Your task to perform on an android device: View locks on the Flipkart app so that I can buy it.
Image 0: 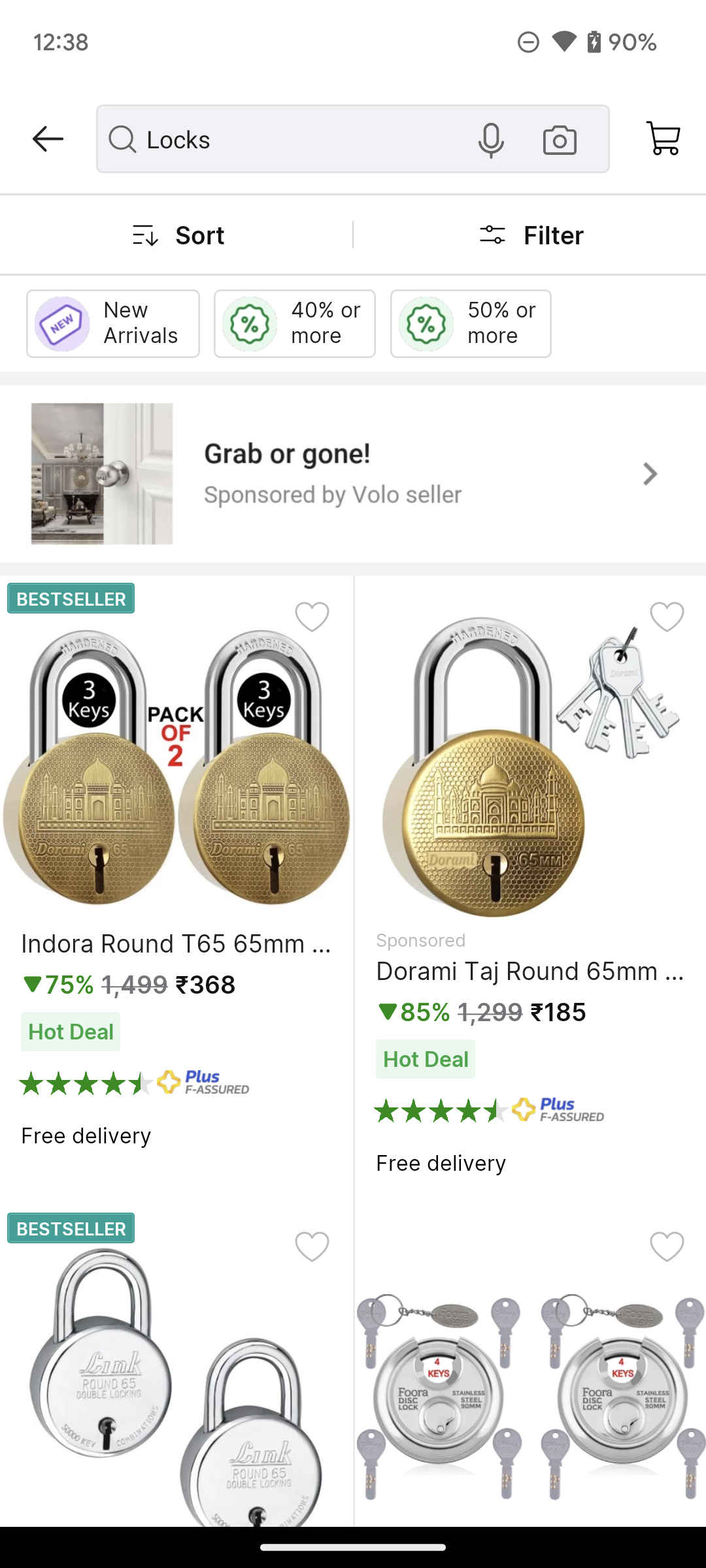
Click on the Indora Round on the screen.
Step 0: click (176, 768)